Your task to perform on an android device: I have to work tomorrow, so I can't go grocery shopping. thus remove the clock app's 5 PM grocery alarm
Image 0: 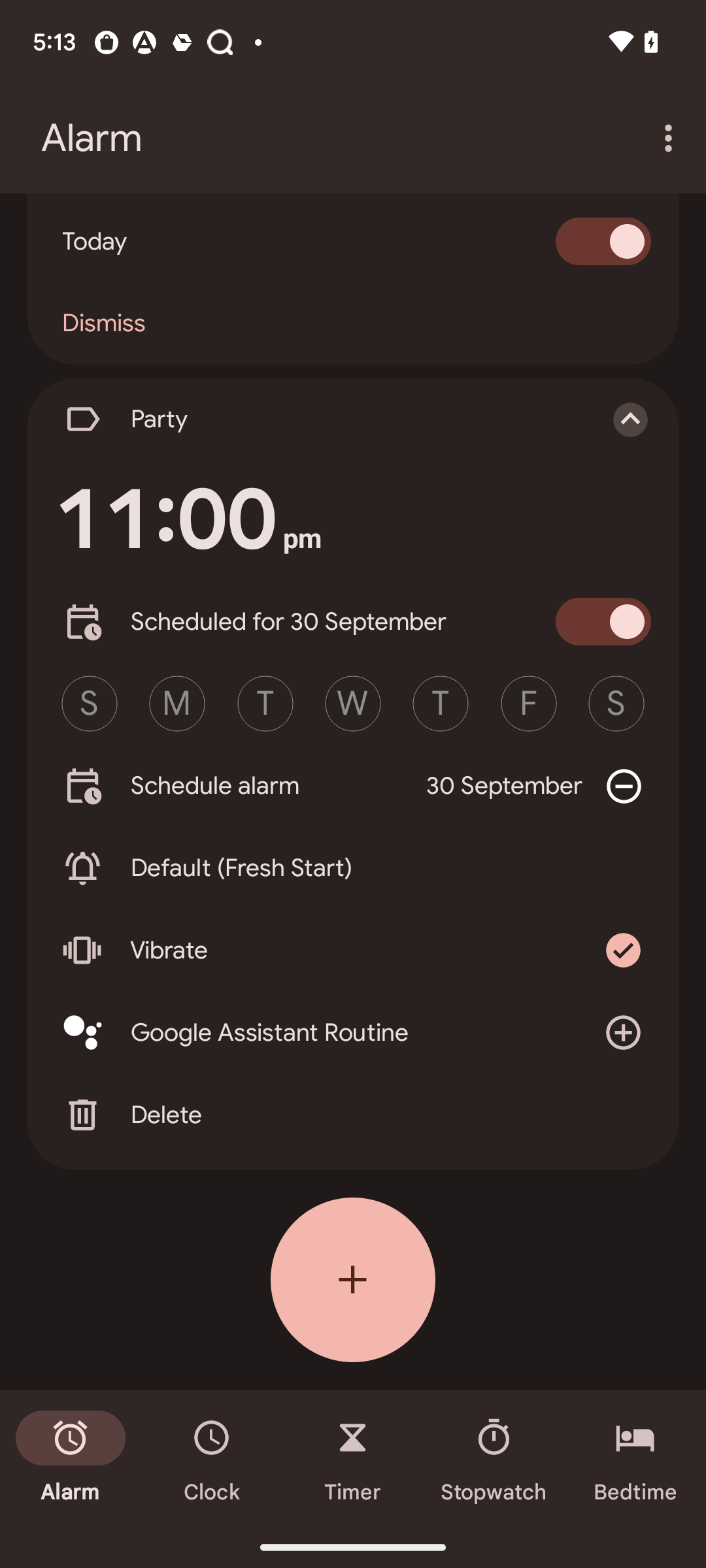
swipe down to see grocery alarm
Step 0: scroll up
Image 1: 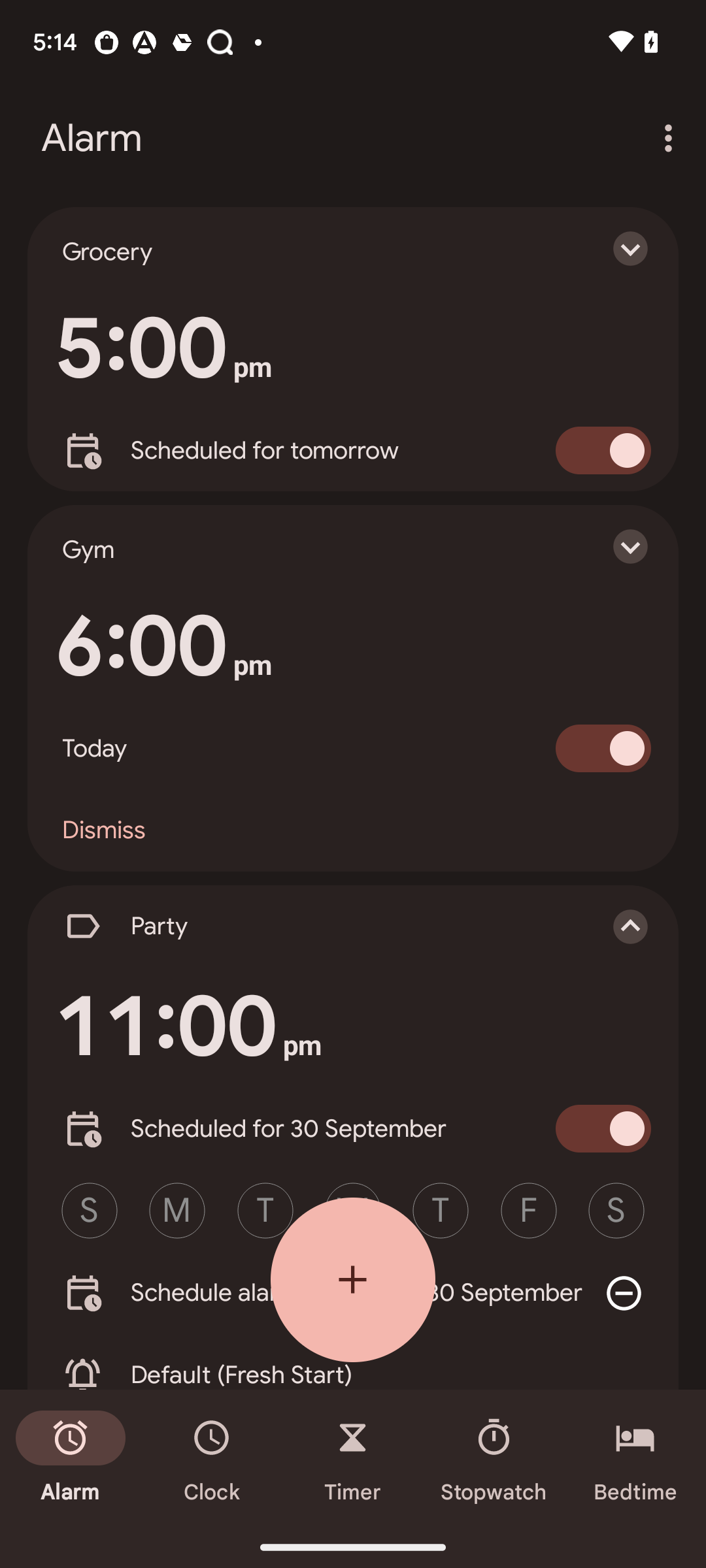
Click on the drop down icon of Grocery alarm
Step 1: click (616, 248)
Image 2: 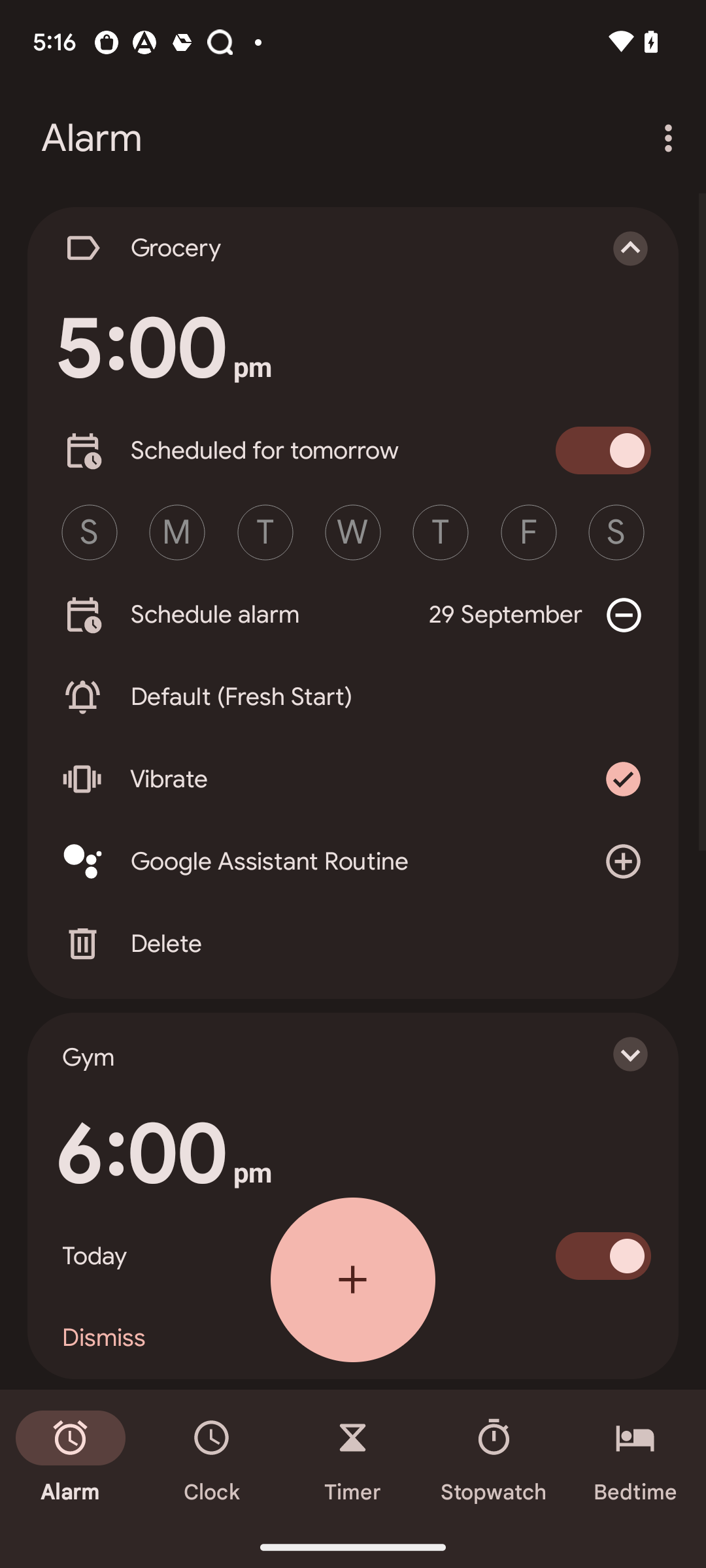
Click on the delete option of Grocery alarm
Step 2: click (142, 943)